Your task to perform on an android device: In the Idanim app, I want to listen to Self Practice meditation in order to help my peace of mind.
Image 0: 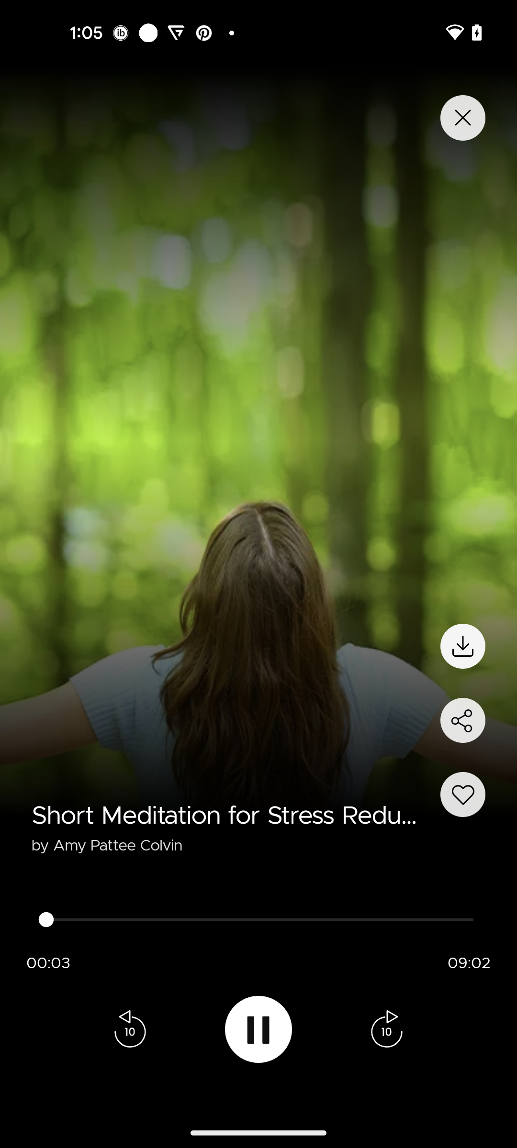
Click on the Close icon
Step 0: click (459, 121)
Image 1: 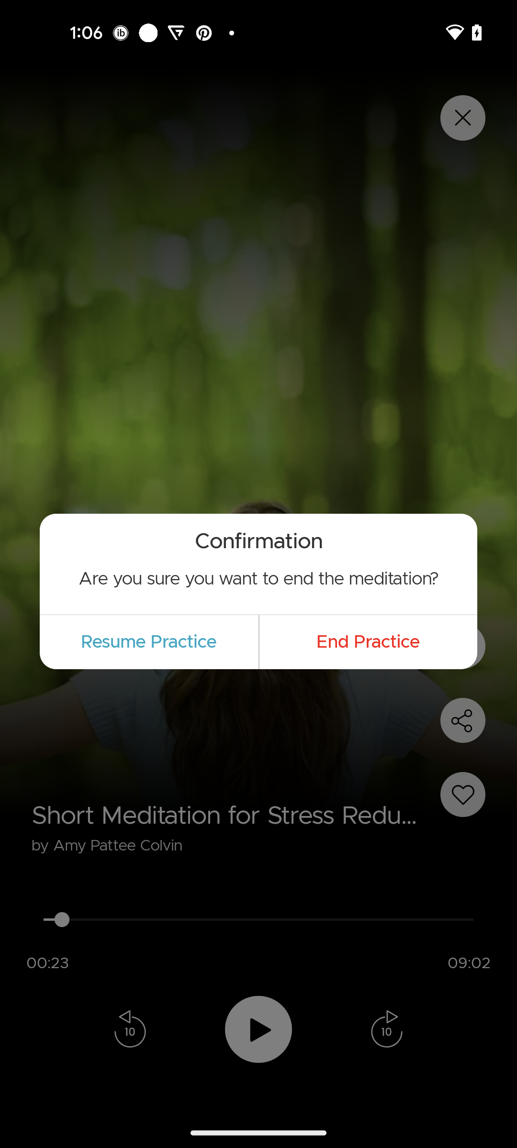
Click on the end practice
Step 1: click (368, 642)
Image 2: 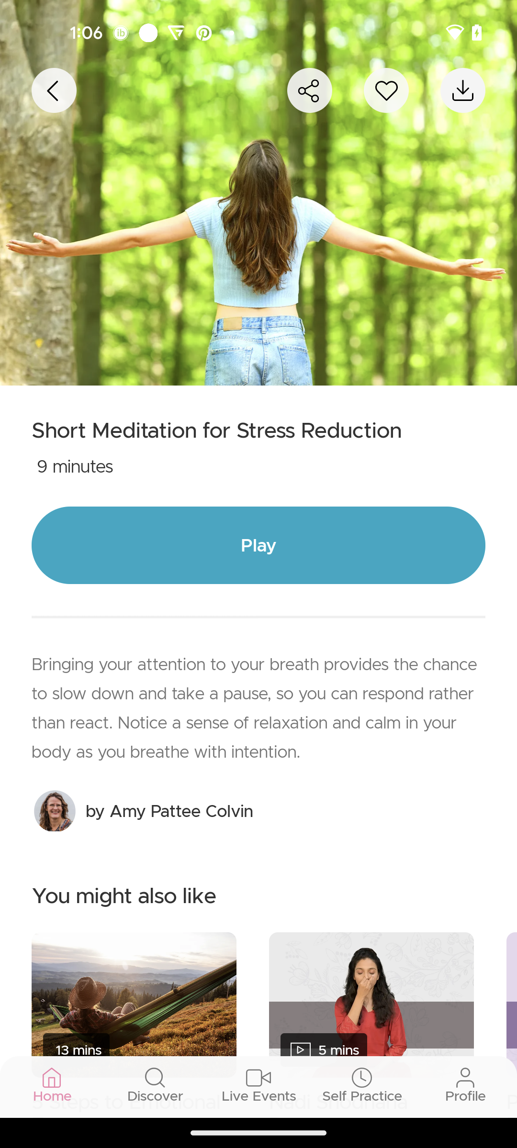
Go to the Self Practice tab
Step 2: click (362, 1102)
Image 3: 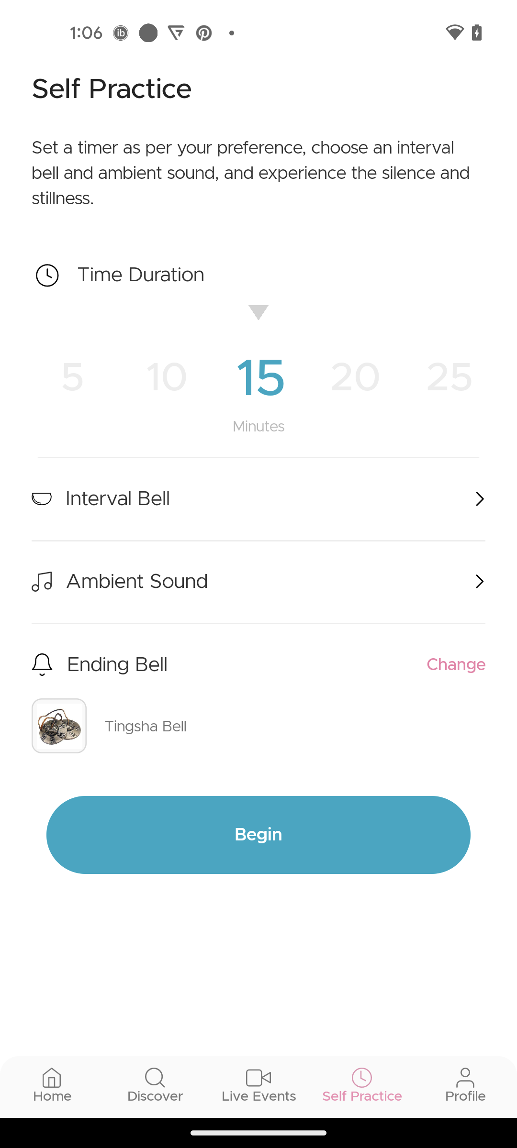
Click on the begin button
Step 3: click (258, 835)
Image 4: 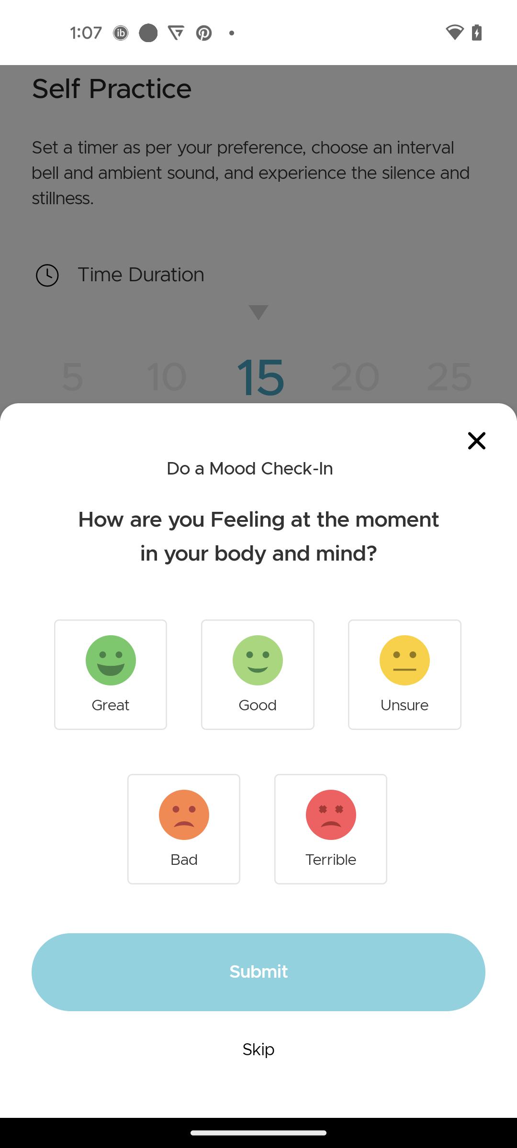
Click on the skip option
Step 4: click (258, 1049)